Your task to perform on an android device: I want to see more similar things so I can assess the price. Compare the costs of comparable items using the Flipkart app.
Image 0: 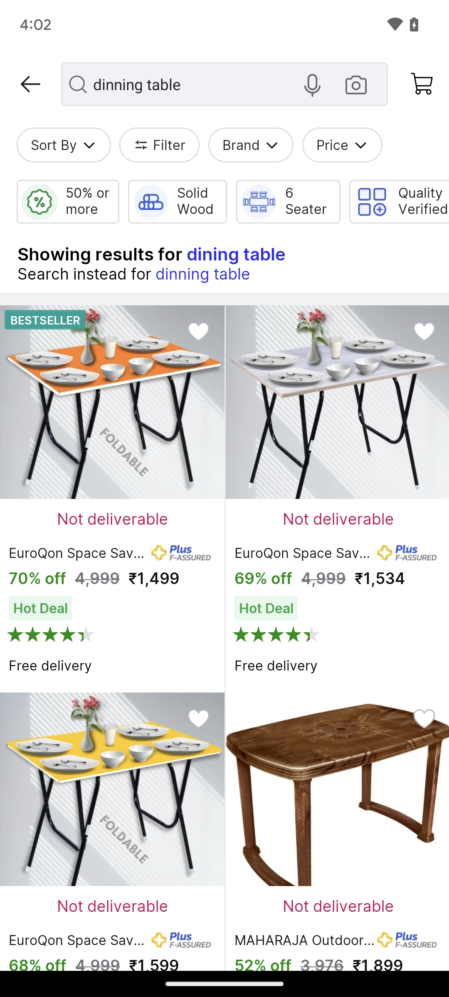
click on the first option at upper left side of the screen
Step 0: click (111, 373)
Image 1: 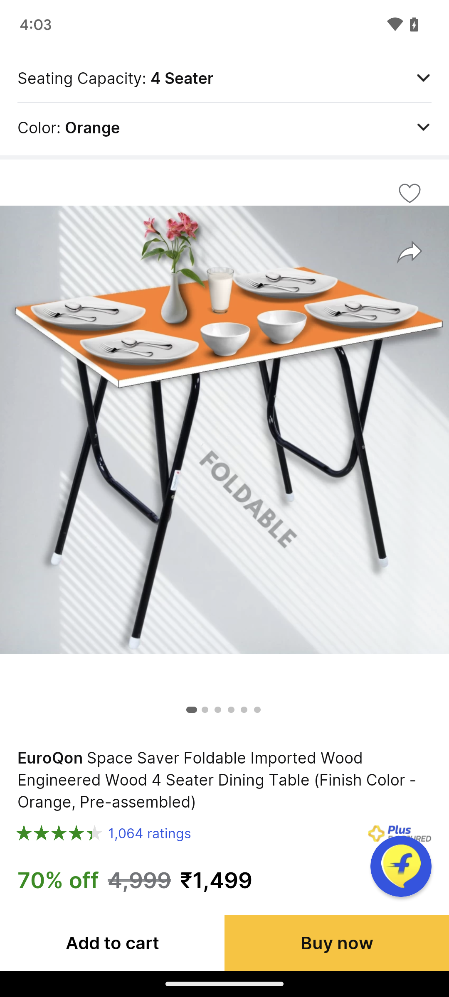
swipe down at the screen to view similar products 
Step 1: scroll down
Image 2: 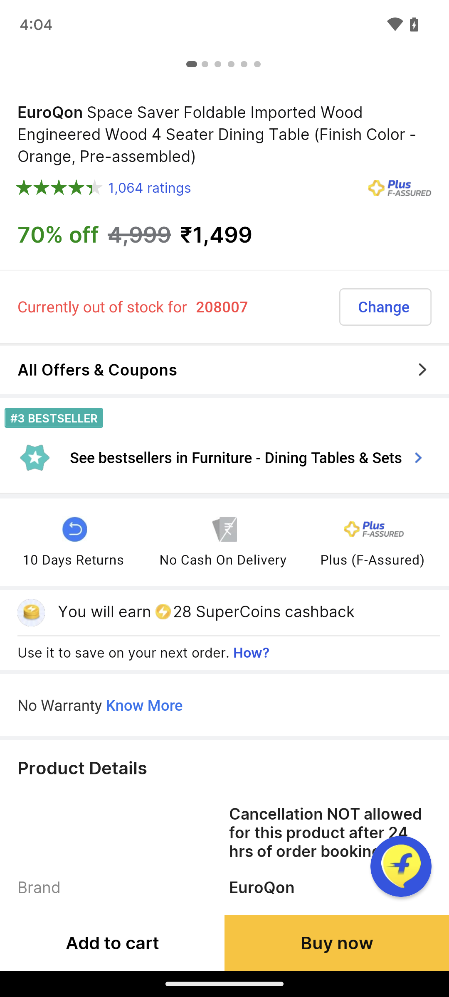
swipe down at the screen to view similar products 
Step 2: scroll down
Image 3: 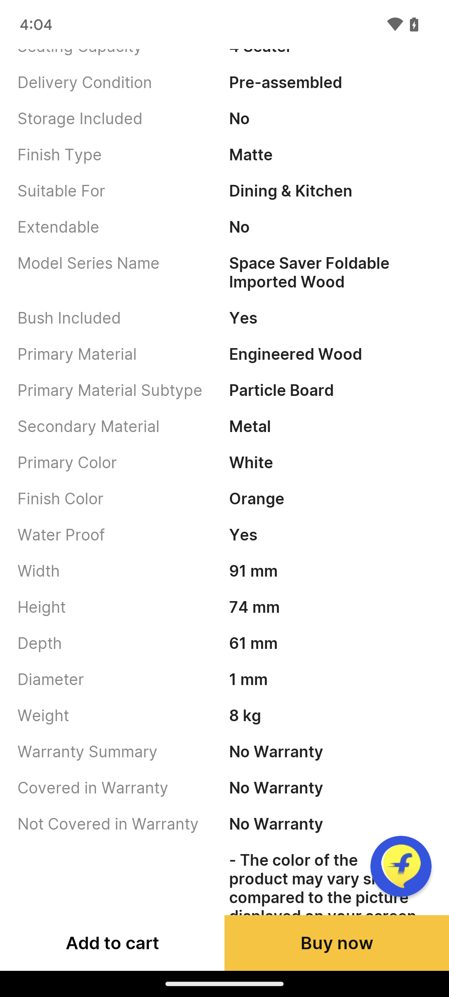
swipe down at the screen to view similar products 
Step 3: scroll down
Image 4: 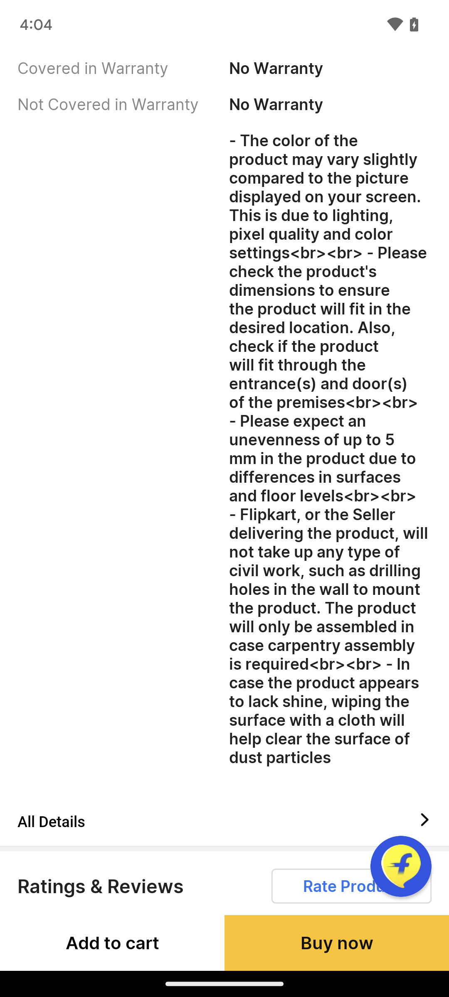
swipe down at the screen to view similar products 
Step 4: scroll down
Image 5: 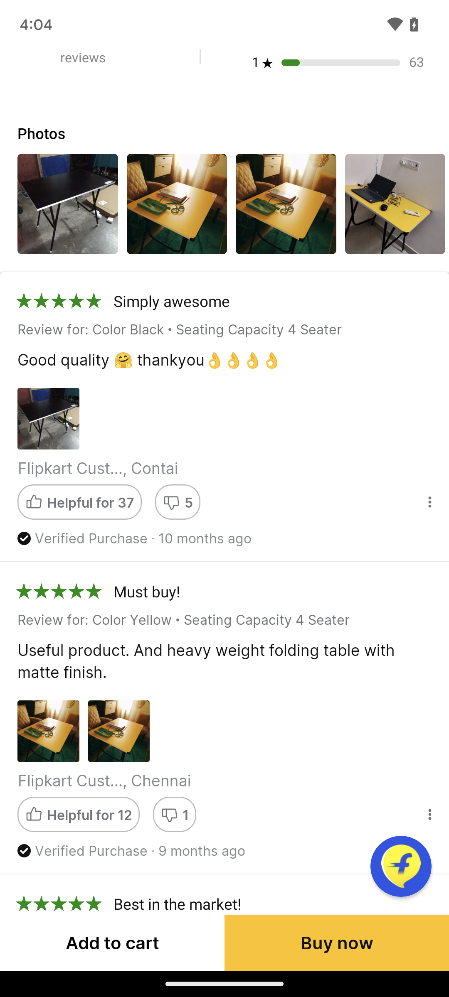
swipe down at the screen to view similar products 
Step 5: scroll down
Image 6: 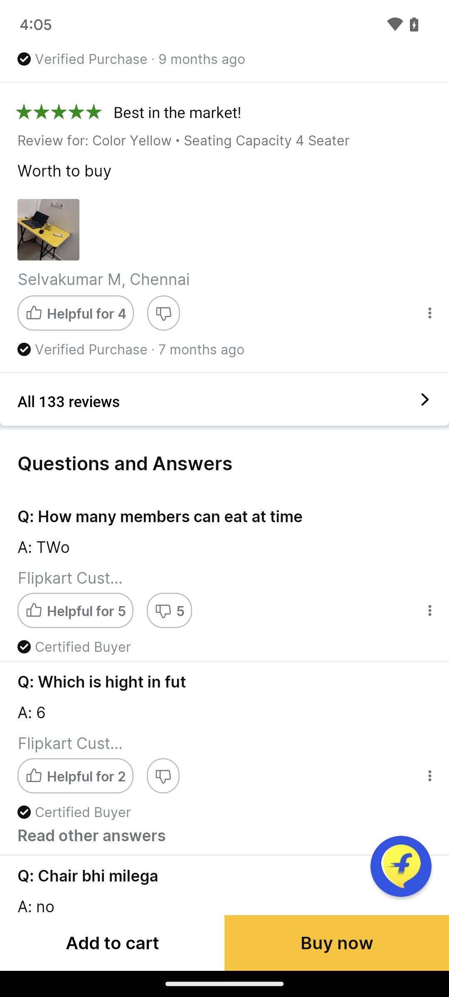
swipe down at the screen to view similar products 
Step 6: scroll down